Your task to perform on an android device: I'm feeling fresh energy because of my daily morning walk, so I decided that I'm going to do 10 minutes of jogging, so set a timer for 10 minutes in the clock app.
Image 0: 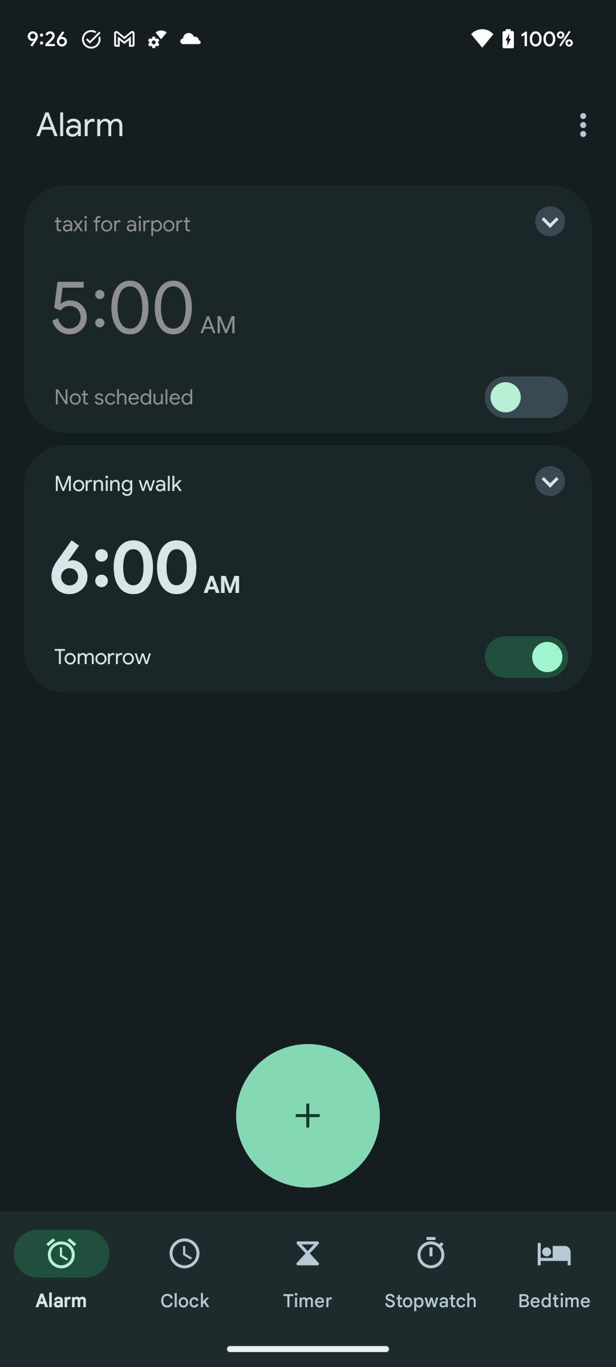
Click on the Timer at the bottom of the screen to set the timer
Step 0: click (307, 1301)
Image 1: 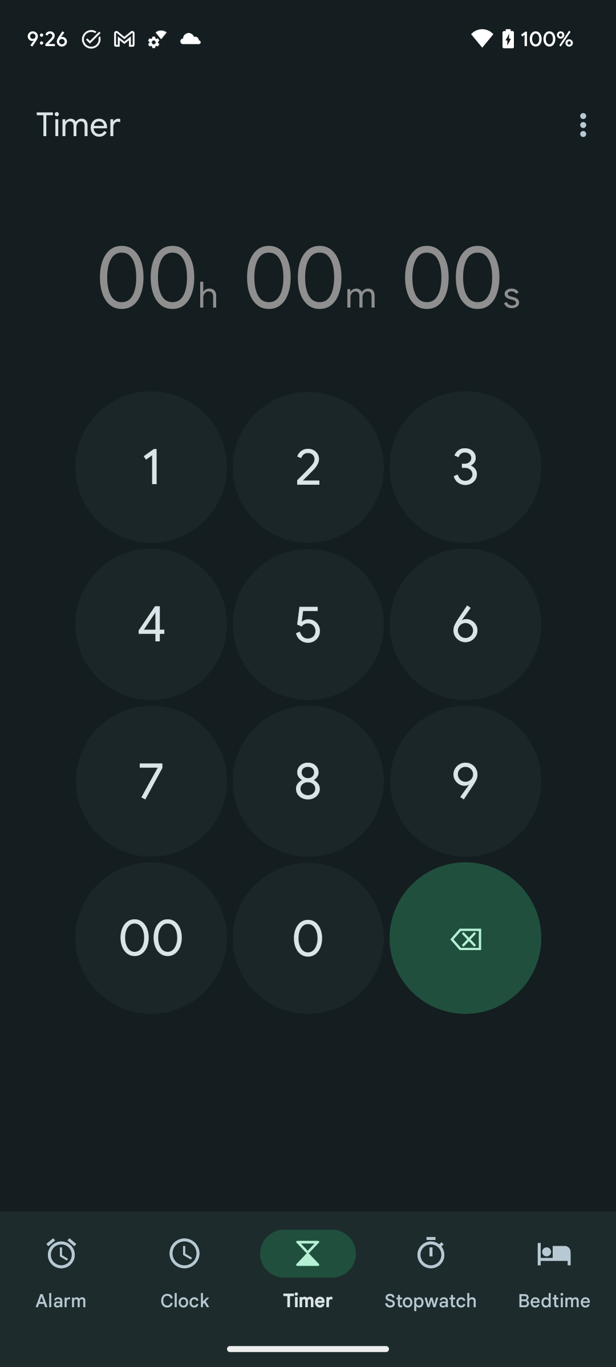
Click on the 1 to set the timer in minutes
Step 1: click (151, 467)
Image 2: 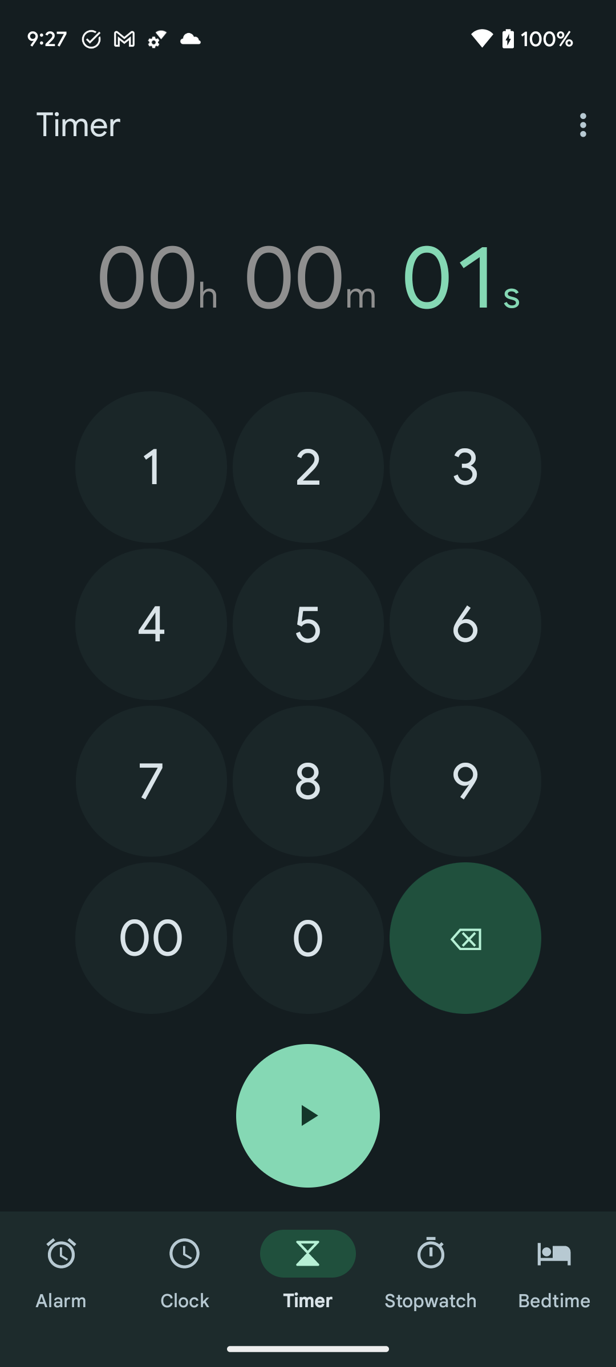
Click on the 0 to set the timer in minutes
Step 2: click (308, 938)
Image 3: 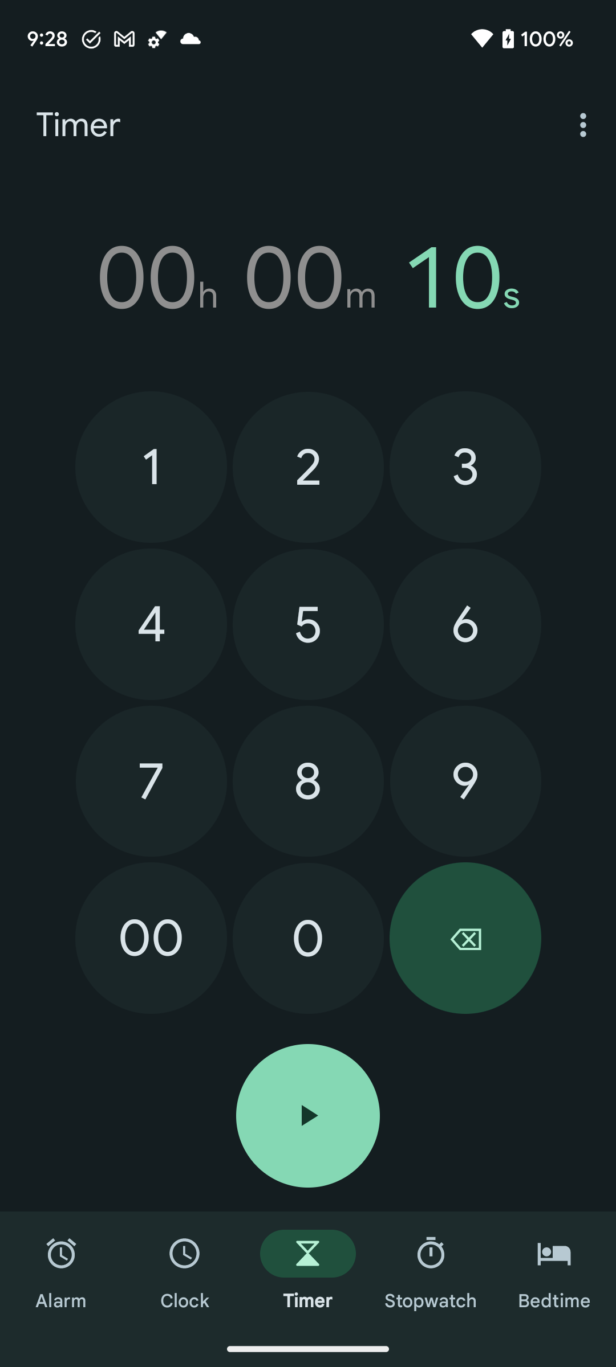
Click on the 00 to set the time in seconds
Step 3: click (151, 938)
Image 4: 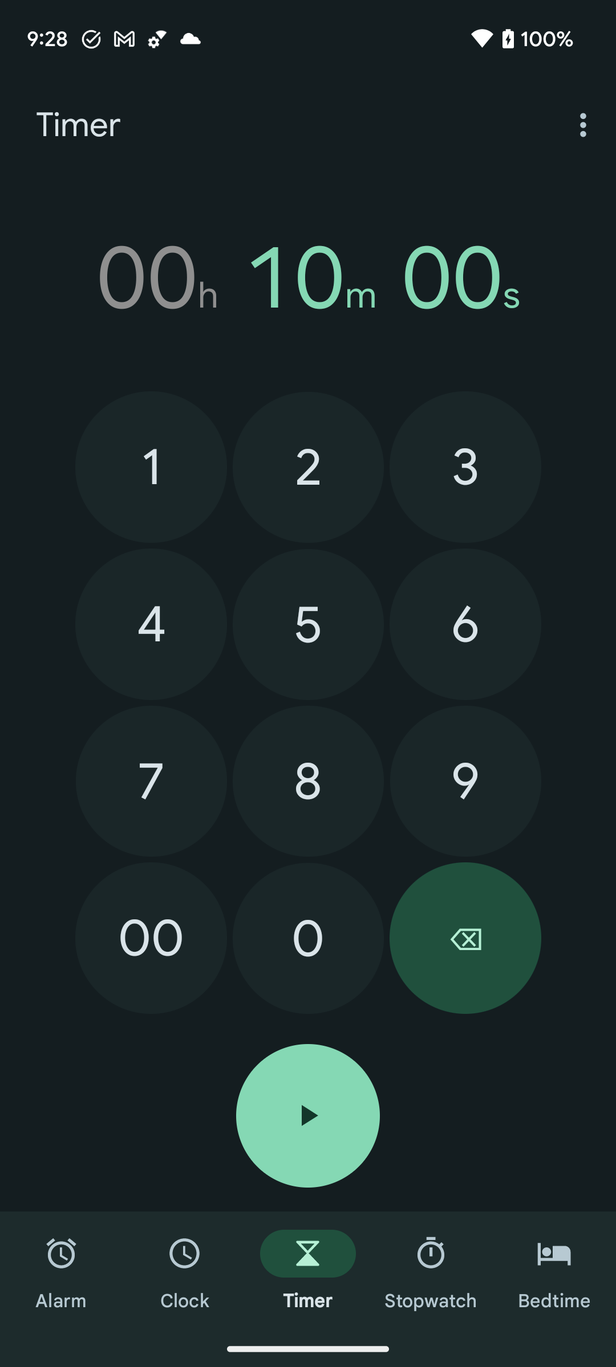
Click on the play button to start the timer
Step 4: click (308, 1115)